Your task to perform on an android device: In the reminders app, search for the keyword marriage.
Image 0: 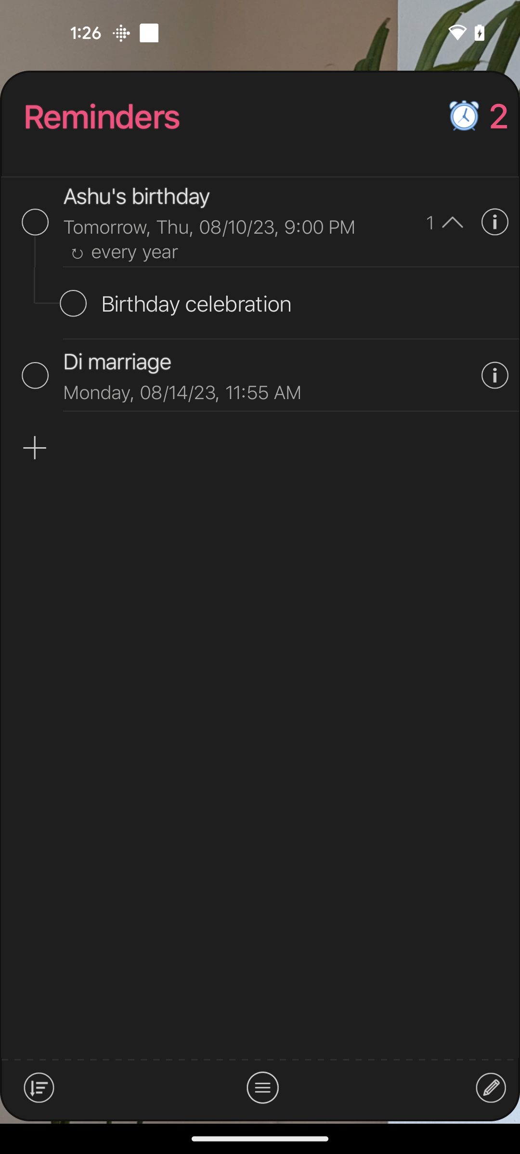
Go back to the previous page
Step 0: press back button
Image 1: 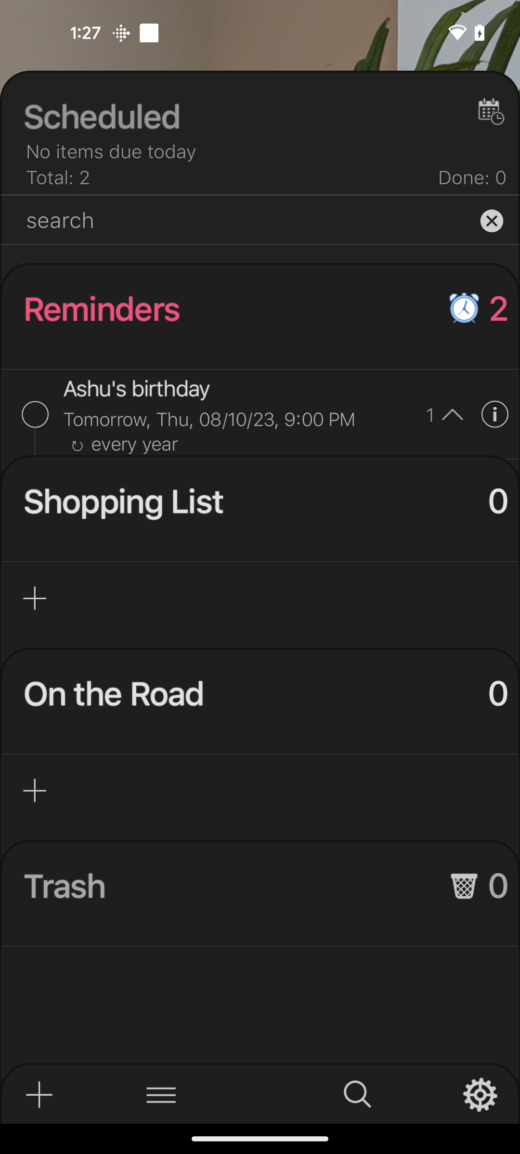
Tap on the search icon at the bottom of the screen
Step 1: click (358, 1094)
Image 2: 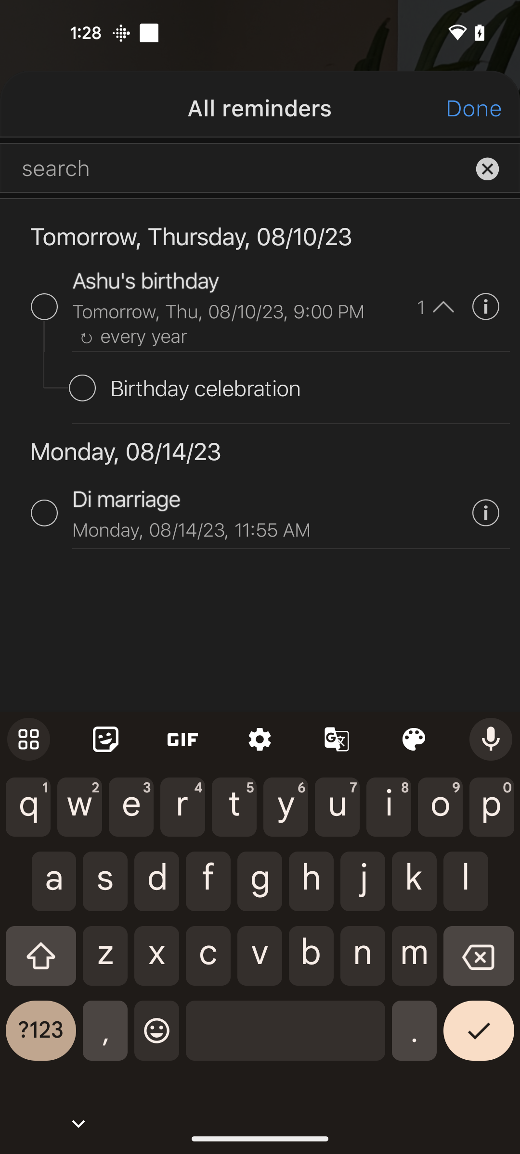
Search for marriage
Step 2: type "marriage"
Image 3: 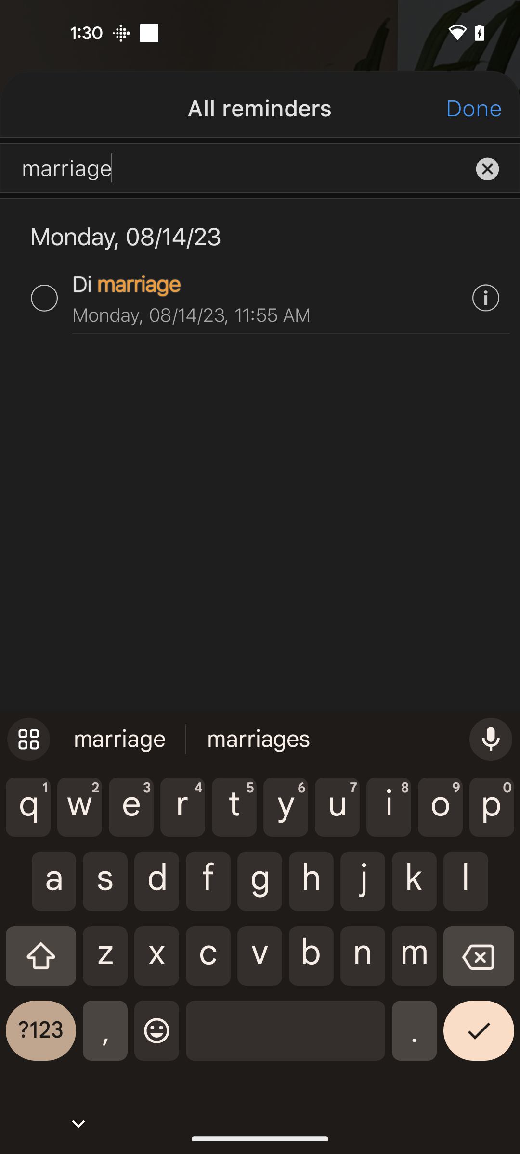
Tap on the tick icon at the bottom right corner of the screen
Step 3: click (479, 1038)